Your task to perform on an android device: My son told me that before purchasing any product online, read all reviews of this product to learn about the user experience with this product, so view reviews of the Mens Patchwork Button Up Corduroy Preppy Plaid Hooded Shirts in the Banggood app.
Image 0: 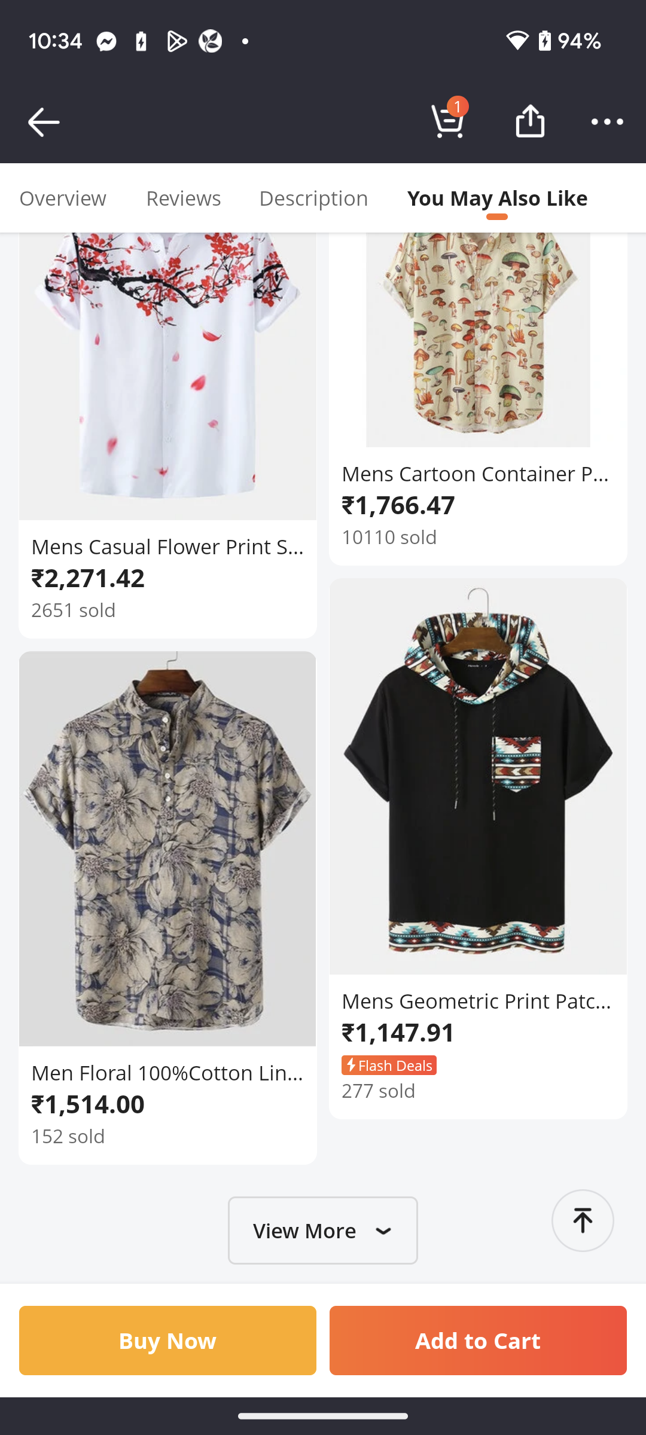
Click on the Reviews section at the top of the screen to view the reviews of this shirt.
Step 0: click (182, 197)